Your task to perform on an android device: Show me the message sent by my friend Richard  Wagner on the Snapchat app.
Image 0: 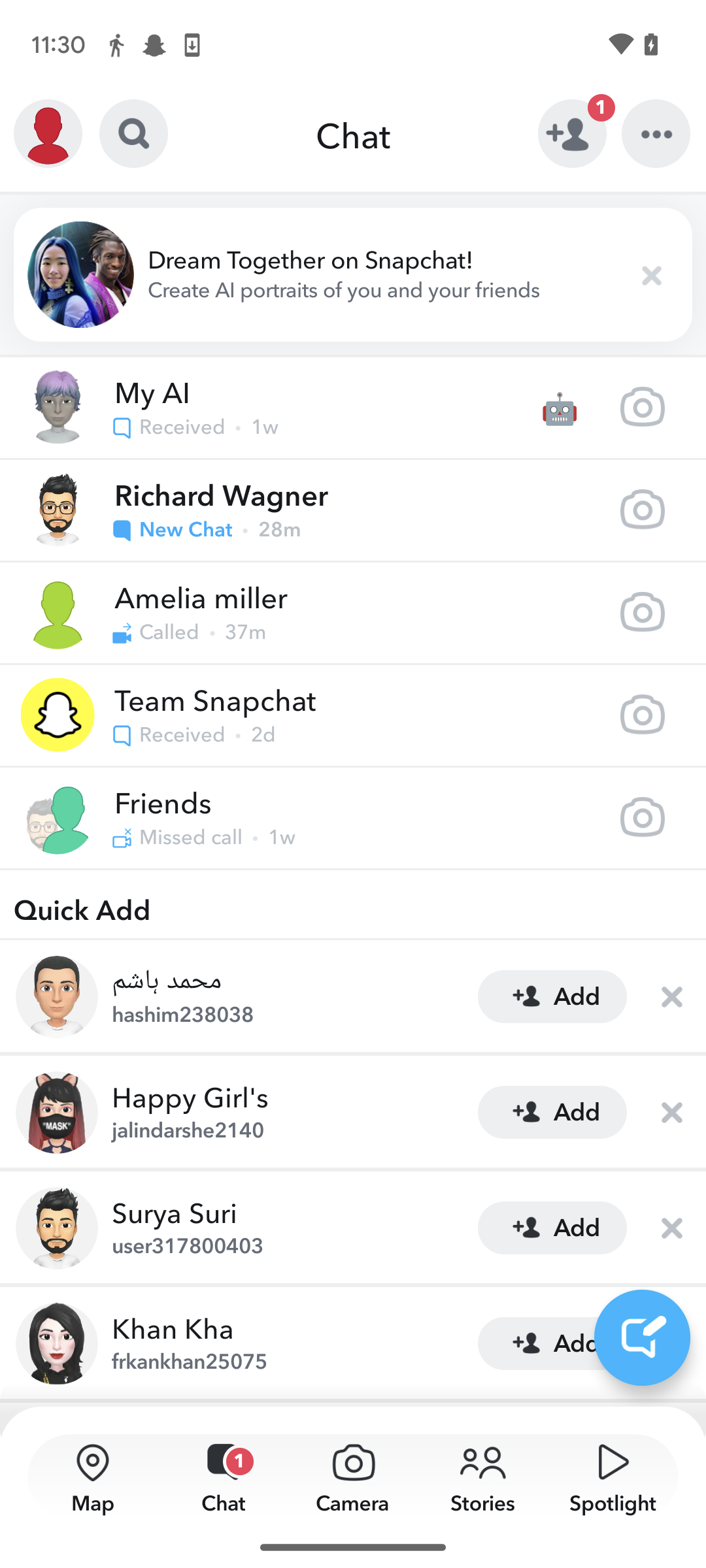
Click on the chat of Richard  Wagner.
Step 0: click (353, 510)